Your task to perform on an android device: Track your workout progress
Image 0: 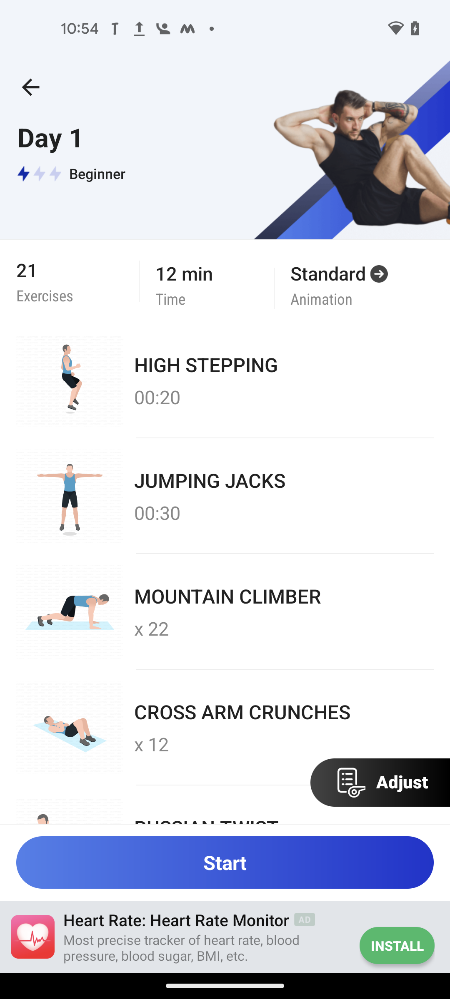
Go back to previous page 
Step 0: press back button